Your task to perform on an android device: Open the SideChef App, Go to the Search Icon, Search for the White Sauce Pasta Recipe, View the details of the first Option Vegetable Pasta in White Sauce. 
Image 0: 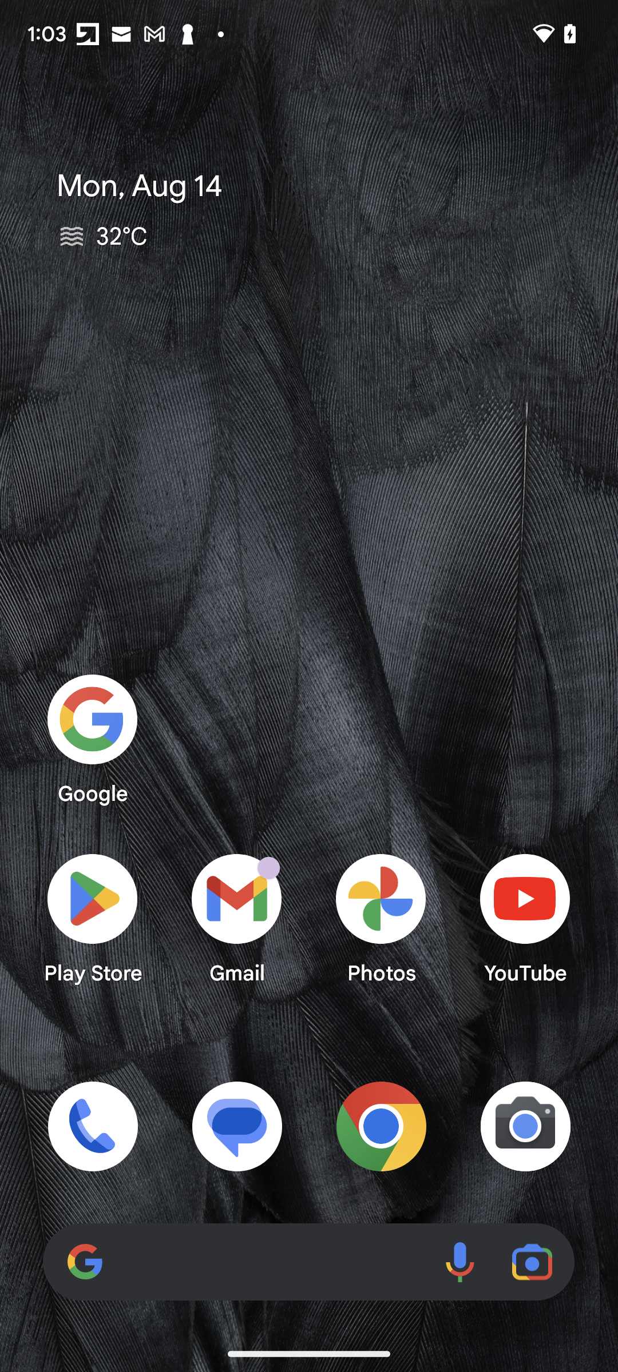
Open the SideChef App
Step 0: open app "SideChef"
Image 1: 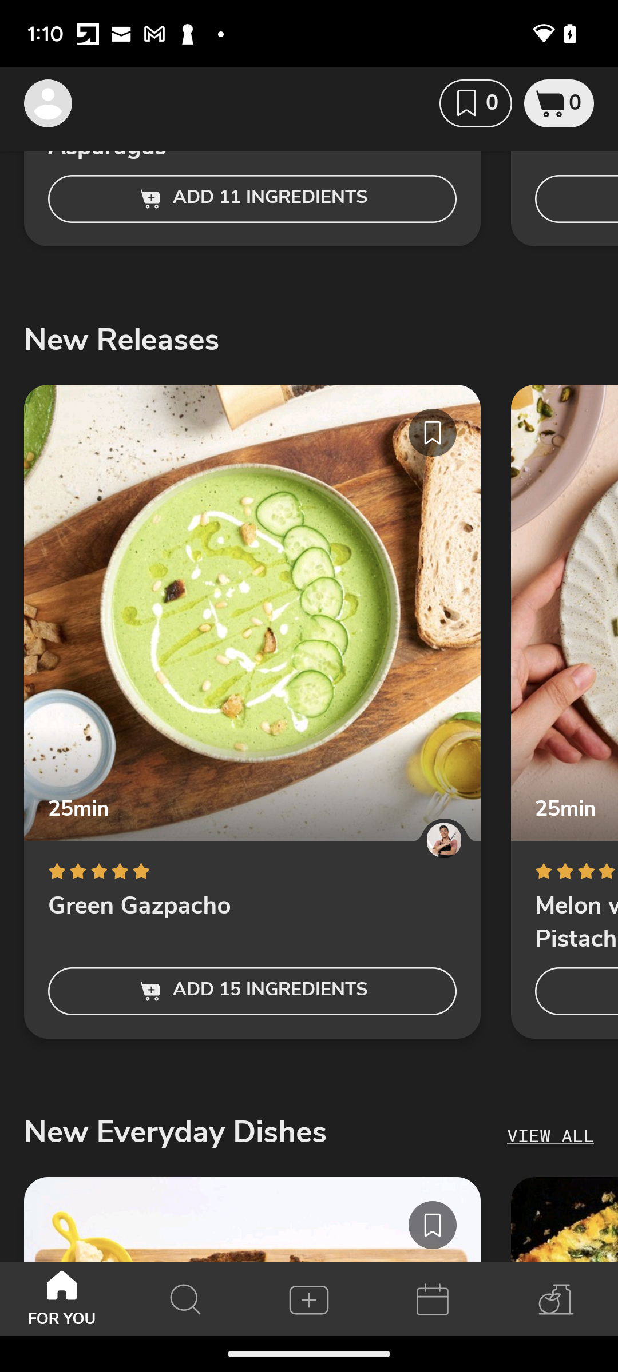
Go to the Search Icon in the bottom of the screen 
Step 1: click (185, 1299)
Image 2: 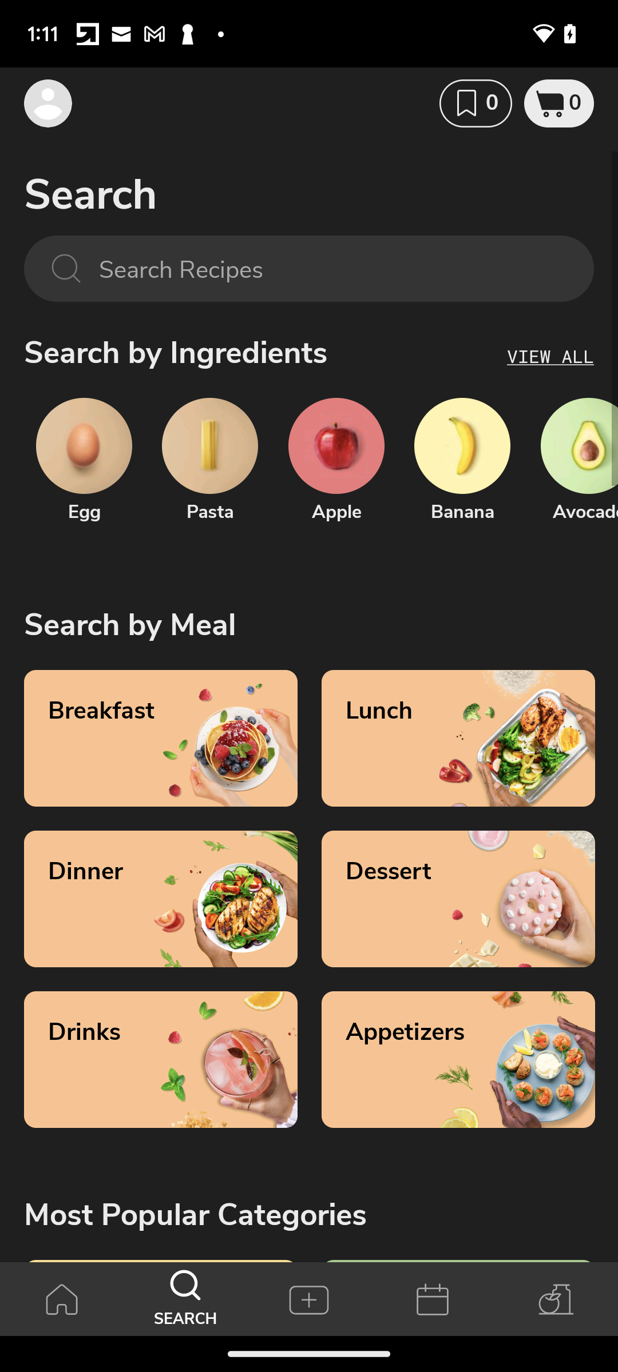
Click on the Search bar 
Step 2: click (326, 268)
Image 3: 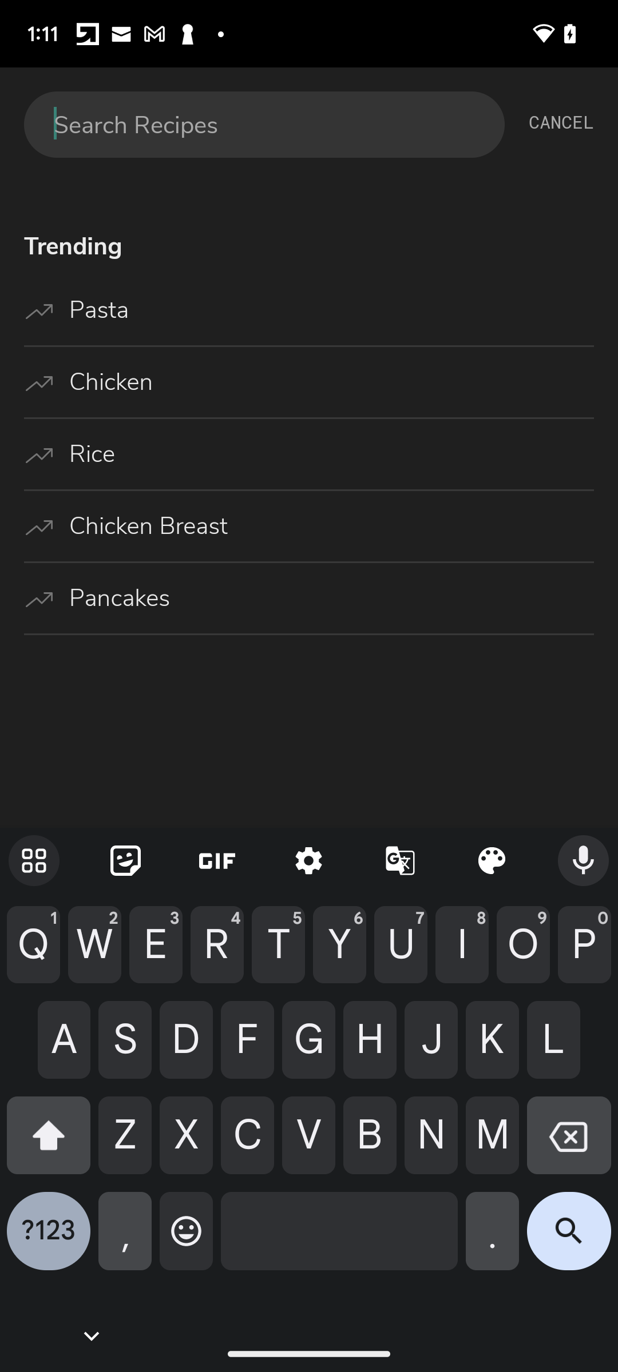
Search for the White Sauce Pasta Recipe
Step 3: type "White Sauce Pasta Recipe"
Image 4: 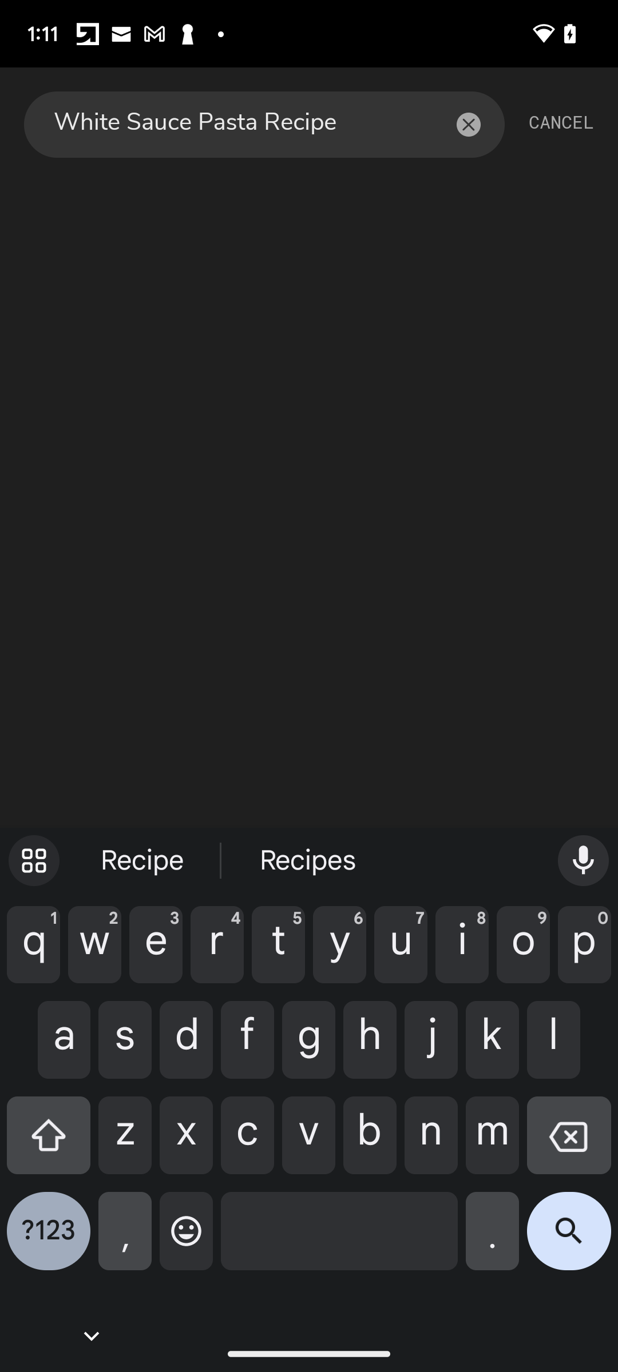
Click on the Search button in the keyboard 
Step 4: click (569, 1240)
Image 5: 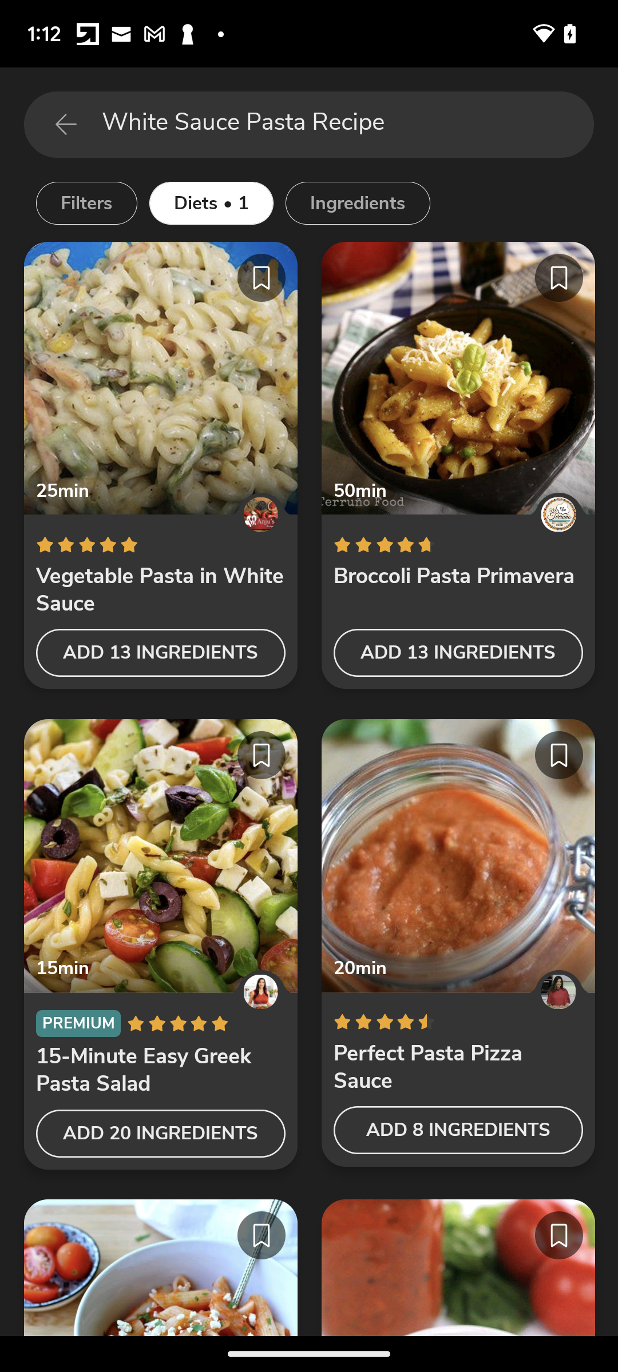
Click on the  first Option Vegetable Pasta in White Sauce
Step 5: click (161, 378)
Image 6: 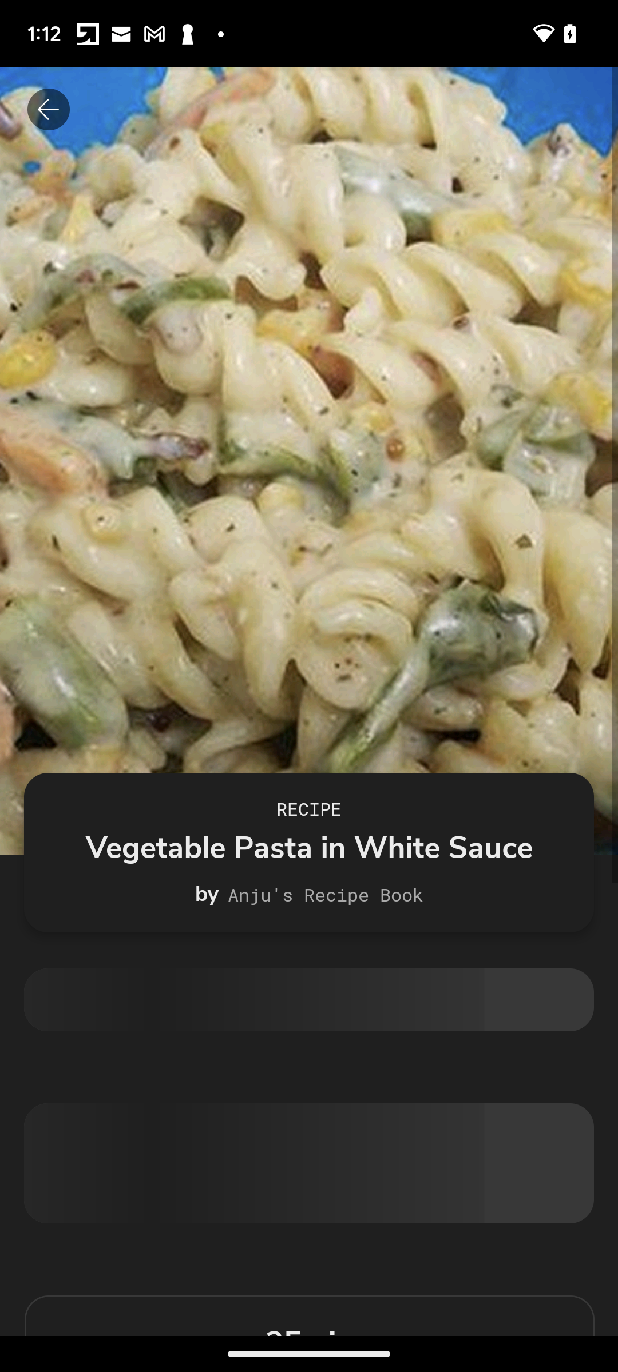
Swipe up to see the ingredients 
Step 6: wait
Image 7: 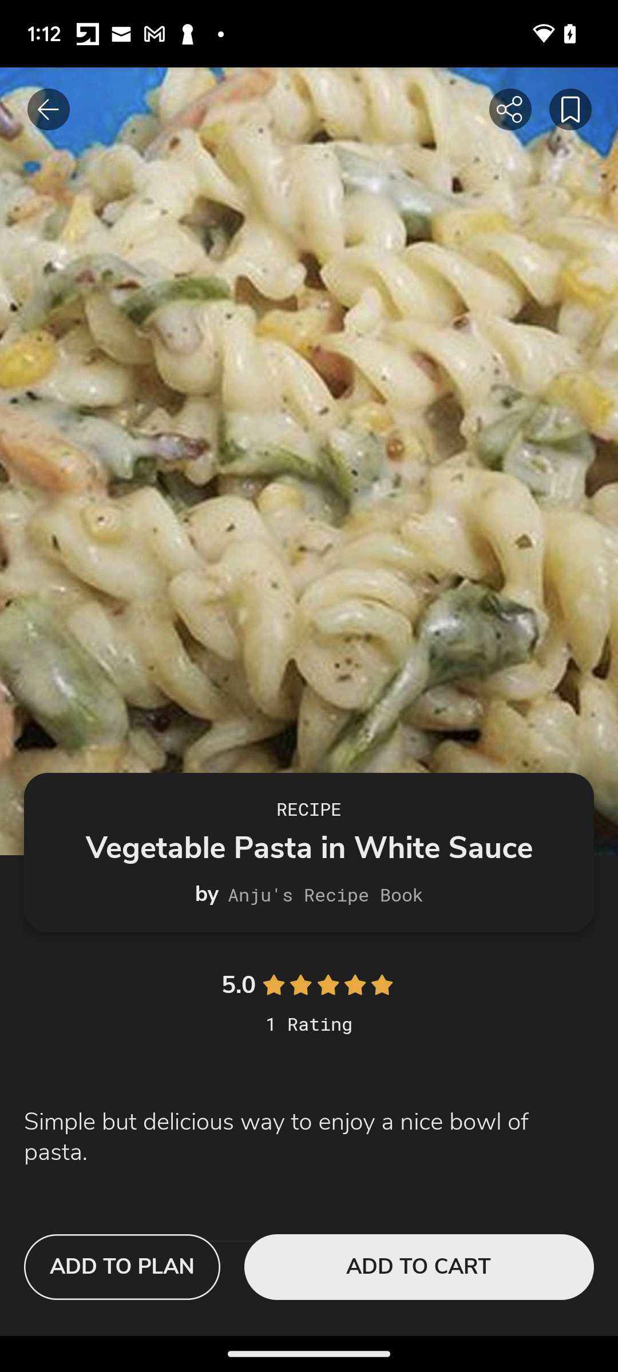
Swipe up to see the ingredients 
Step 7: scroll down
Image 8: 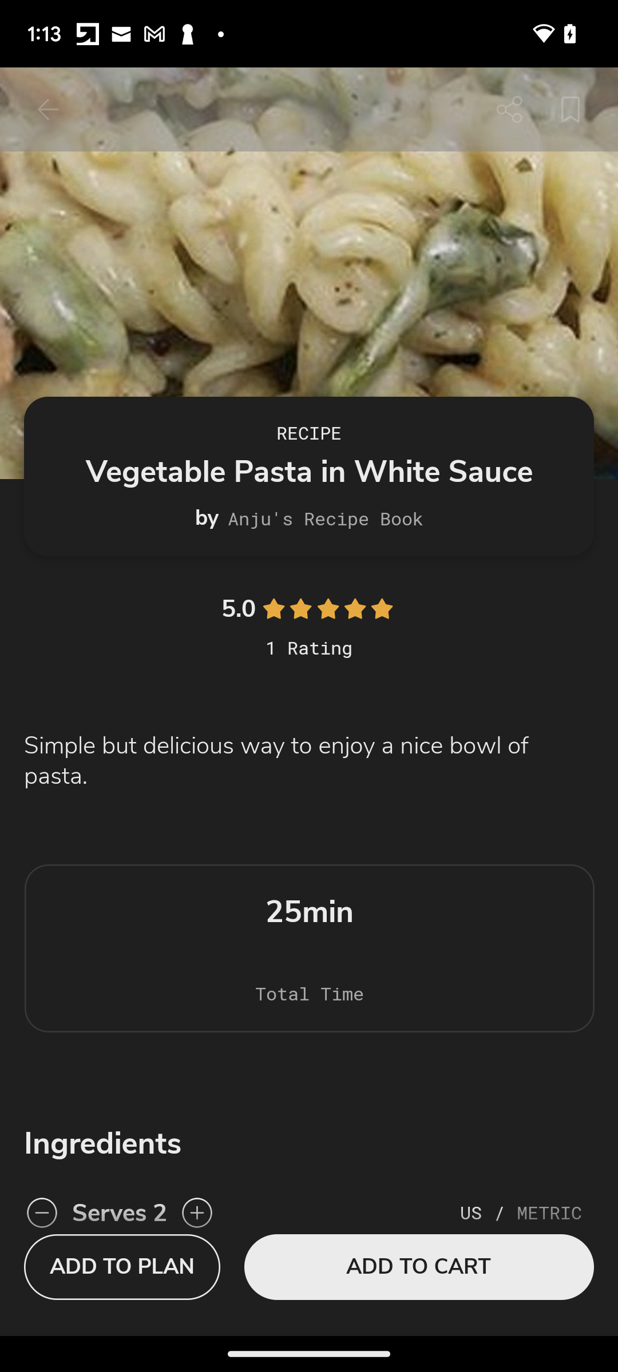
Swipe up to see the ingredients 
Step 8: scroll down
Image 9: 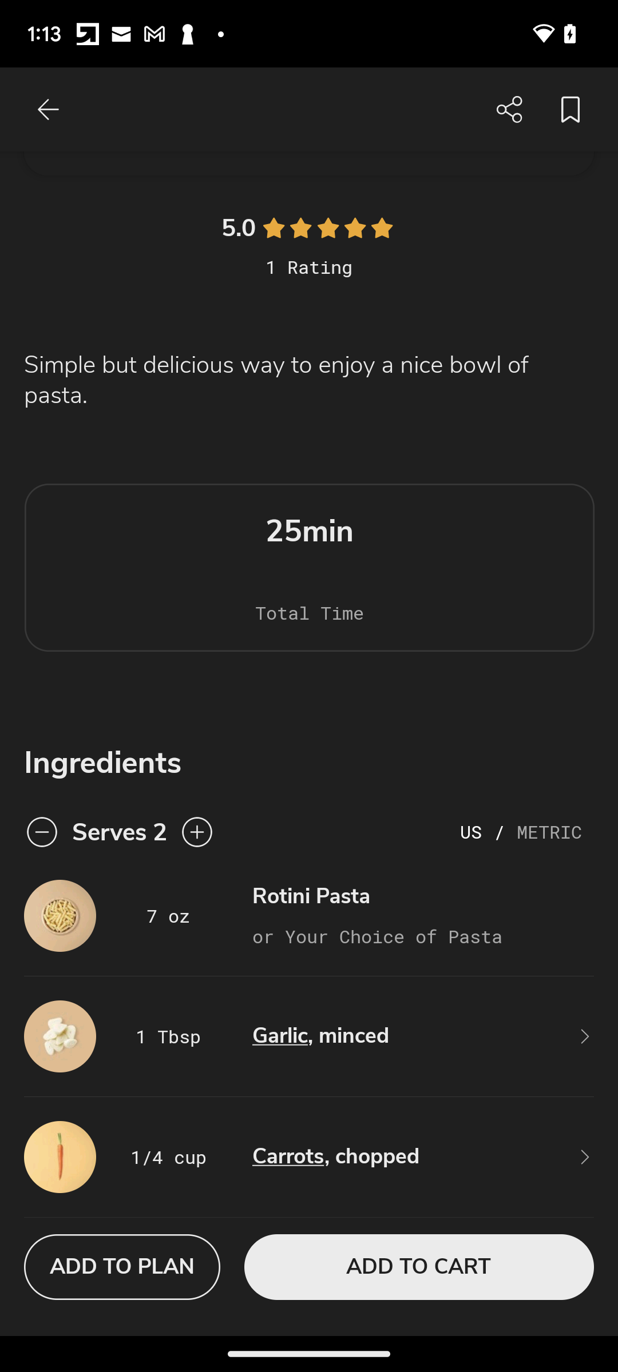
Swipe up to see the ingredients 
Step 9: scroll down
Image 10: 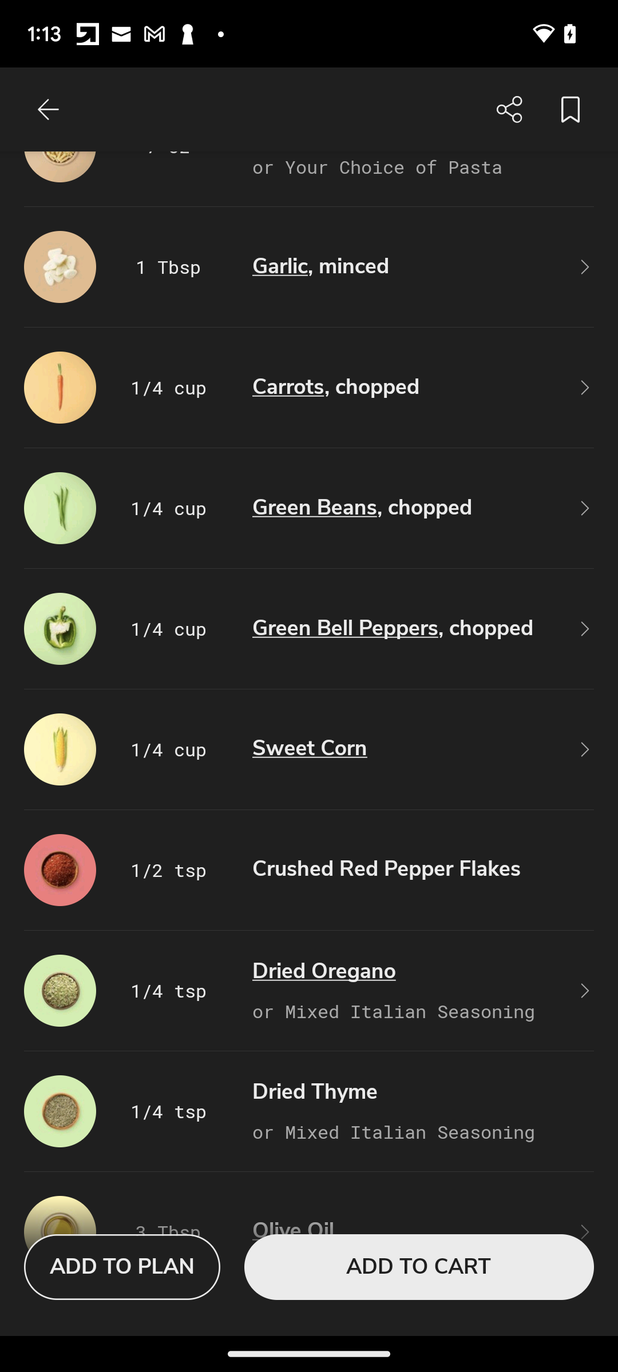
Swipe up to see the ingredients 
Step 10: scroll down
Image 11: 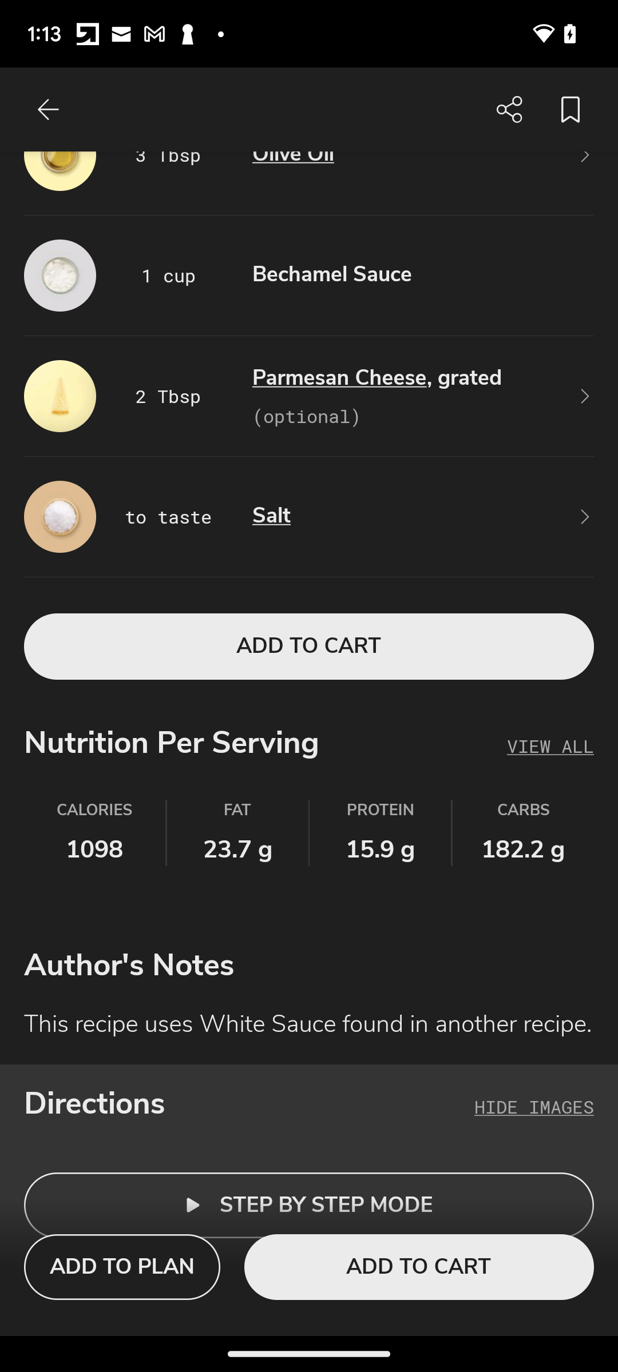
Click on the Step by step mode button 
Step 11: click (326, 1205)
Image 12: 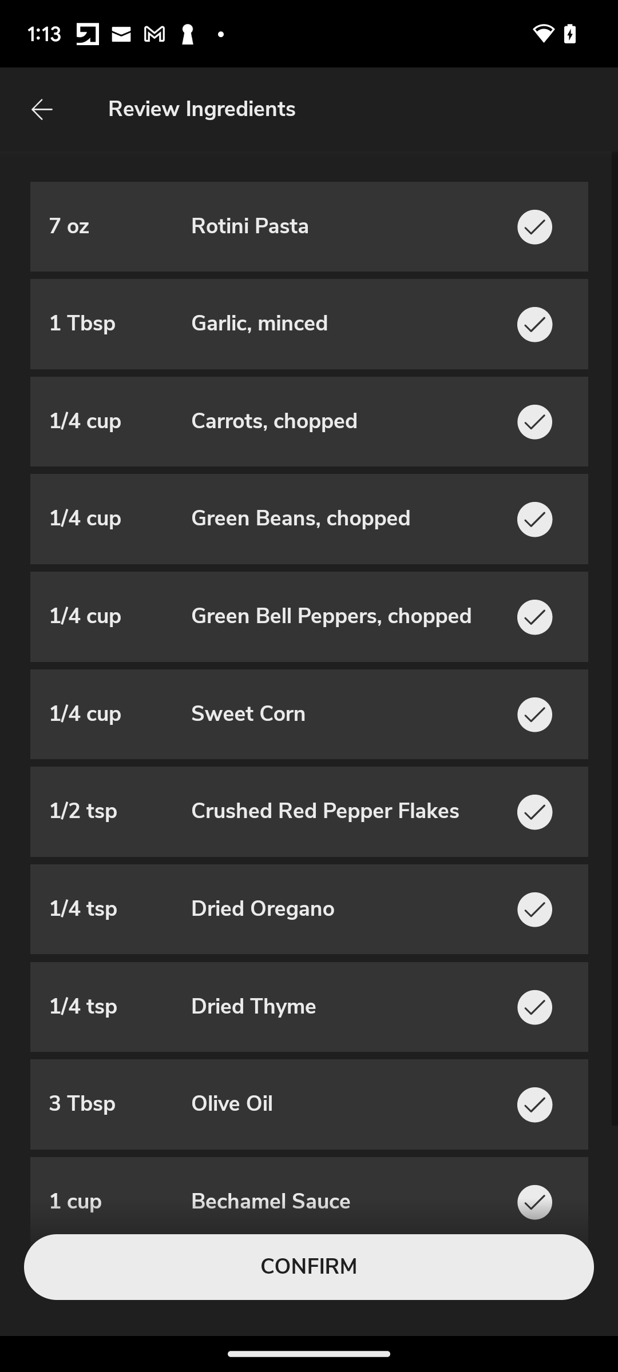
click on the Back arrow icon 
Step 12: click (42, 109)